Your task to perform on an android device: I want to be fit and keep my body strong and improve my health. Set up the account for me as a beginner in the Home workout app.
Image 0: 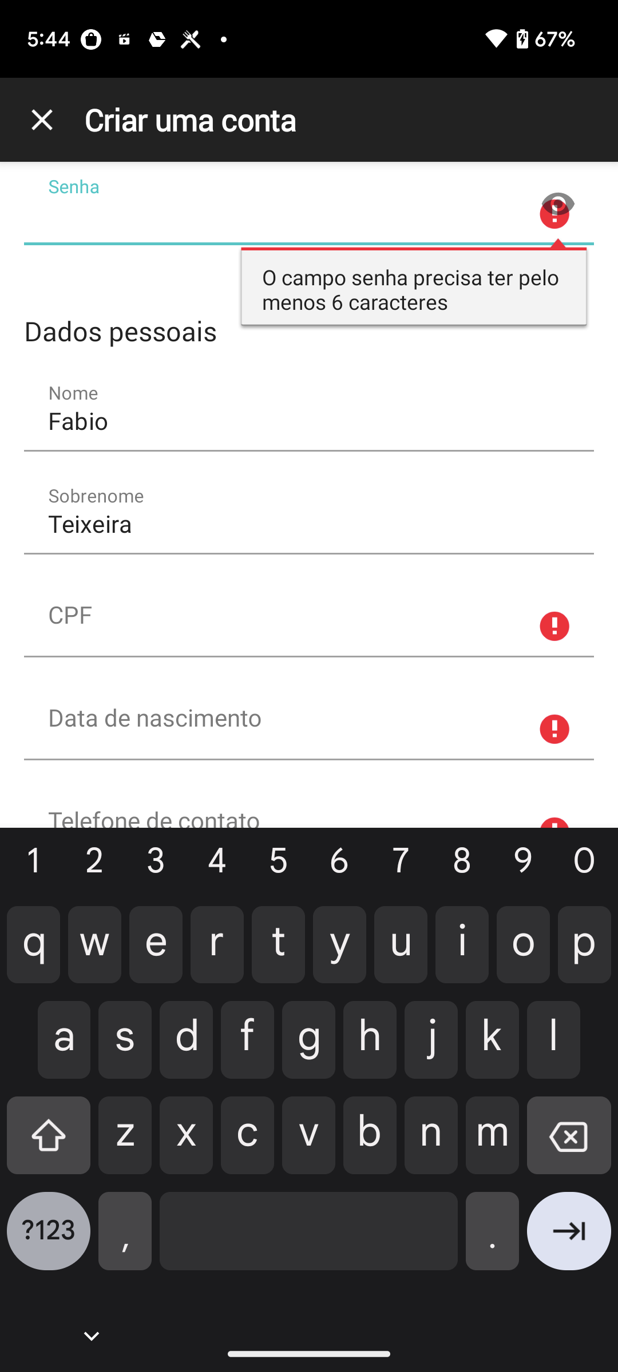
Open Home Workout App
Step 0: open app "Home Workout"
Image 1: 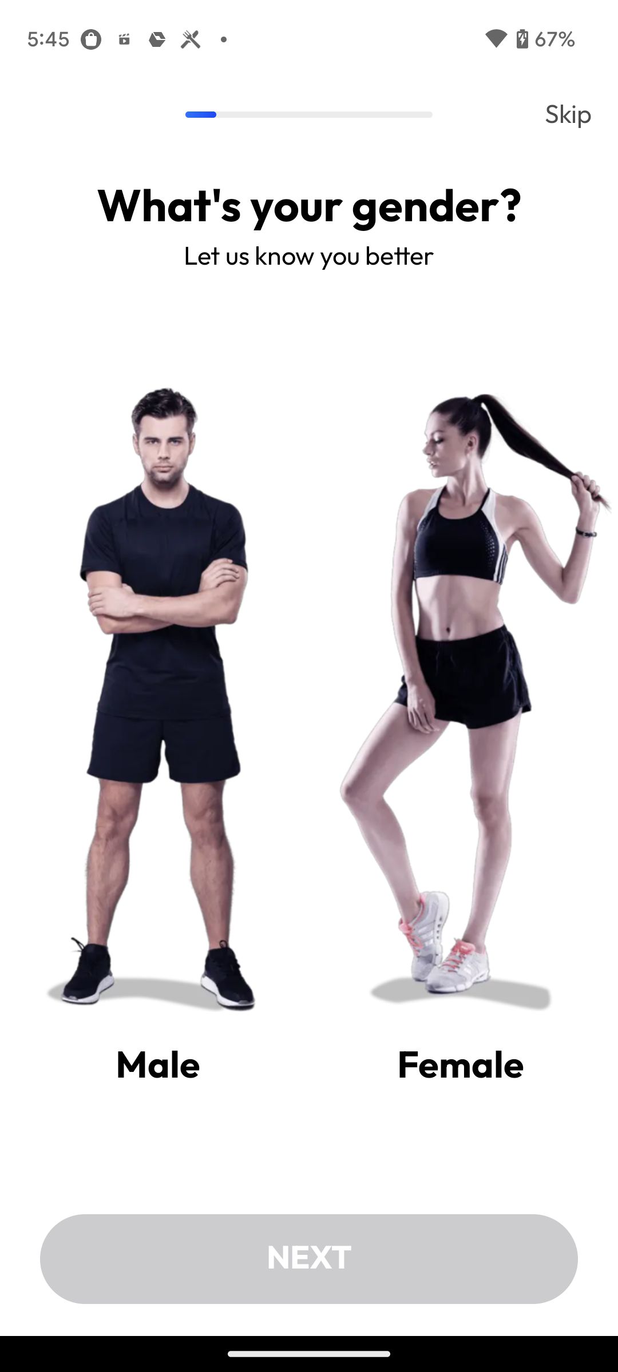
Select Gender Male
Step 1: click (179, 785)
Image 2: 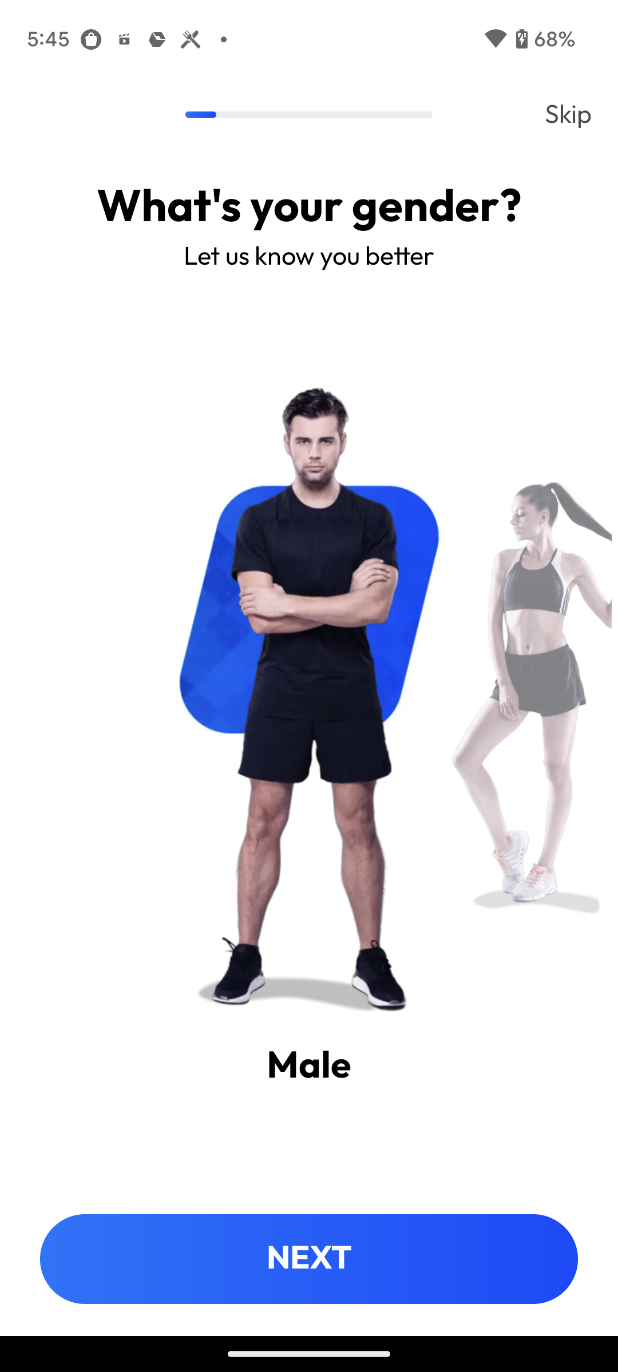
Click on the NEXT at the bottom of the screen
Step 2: click (309, 1259)
Image 4: 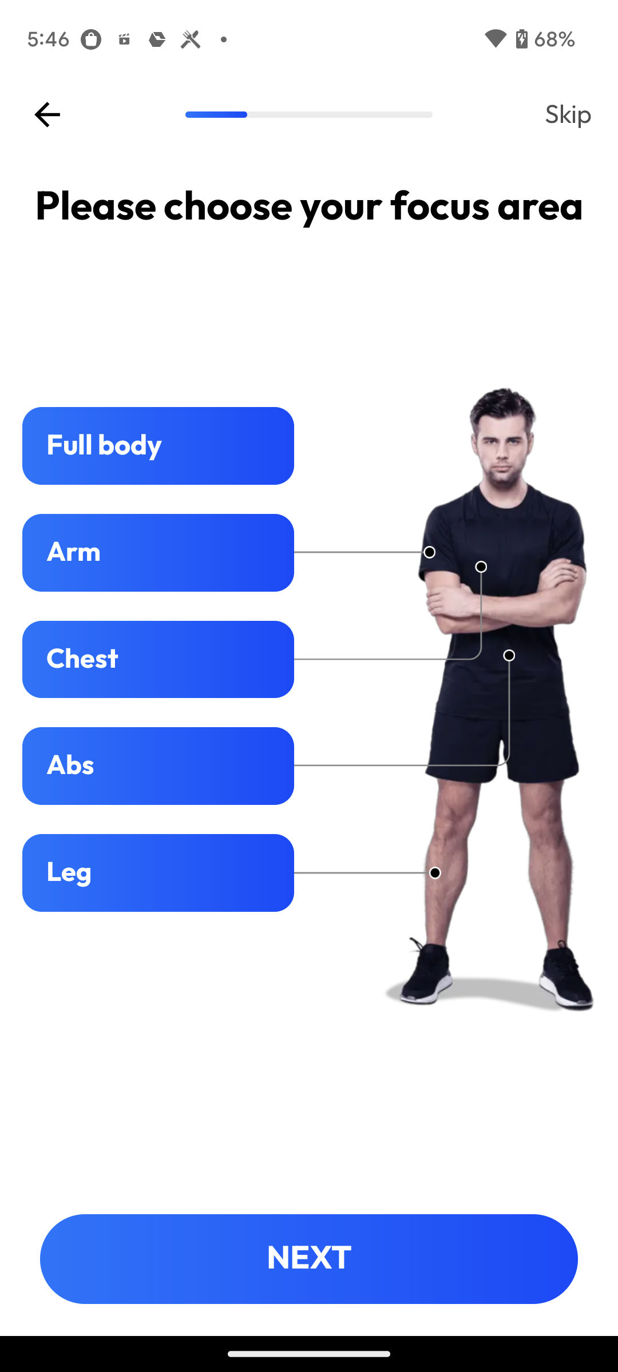
Click on the NEXT at the bottom of the screen
Step 4: click (309, 1259)
Image 5: 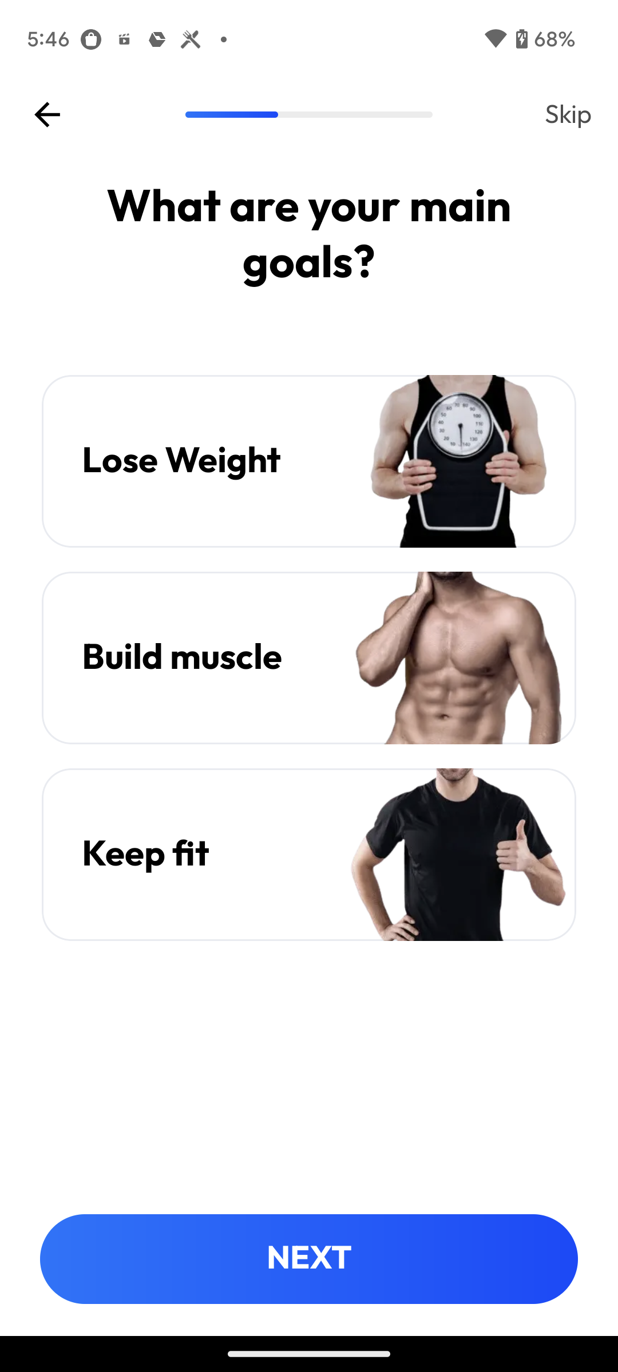
Click on Keep fit option
Step 5: click (145, 884)
Image 6: 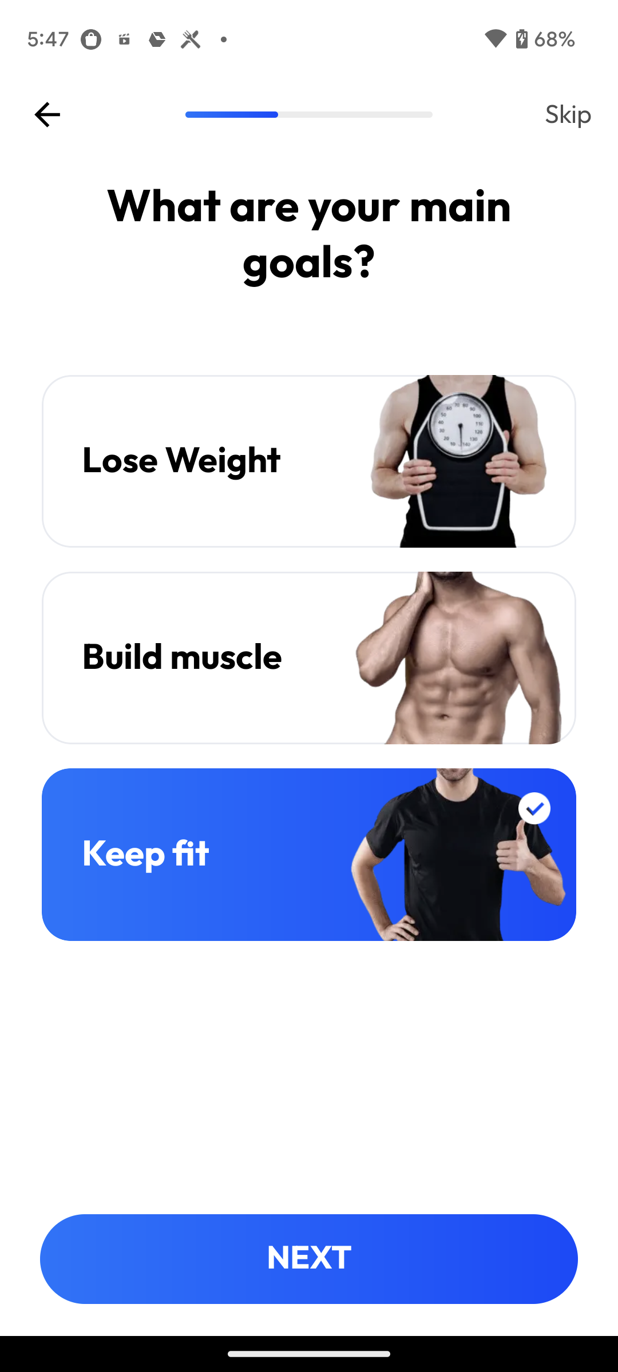
Click on the NEXT at the bottom of the screen
Step 6: click (309, 1259)
Image 7: 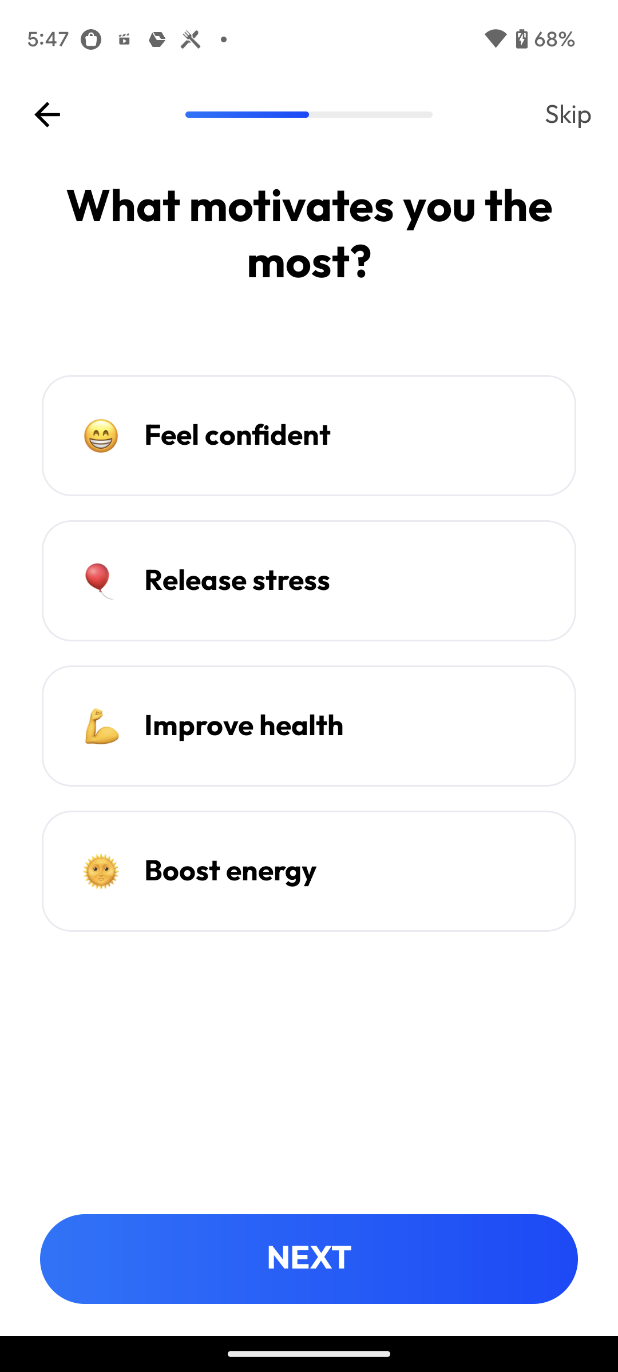
select improve health
Step 7: click (244, 726)
Image 8: 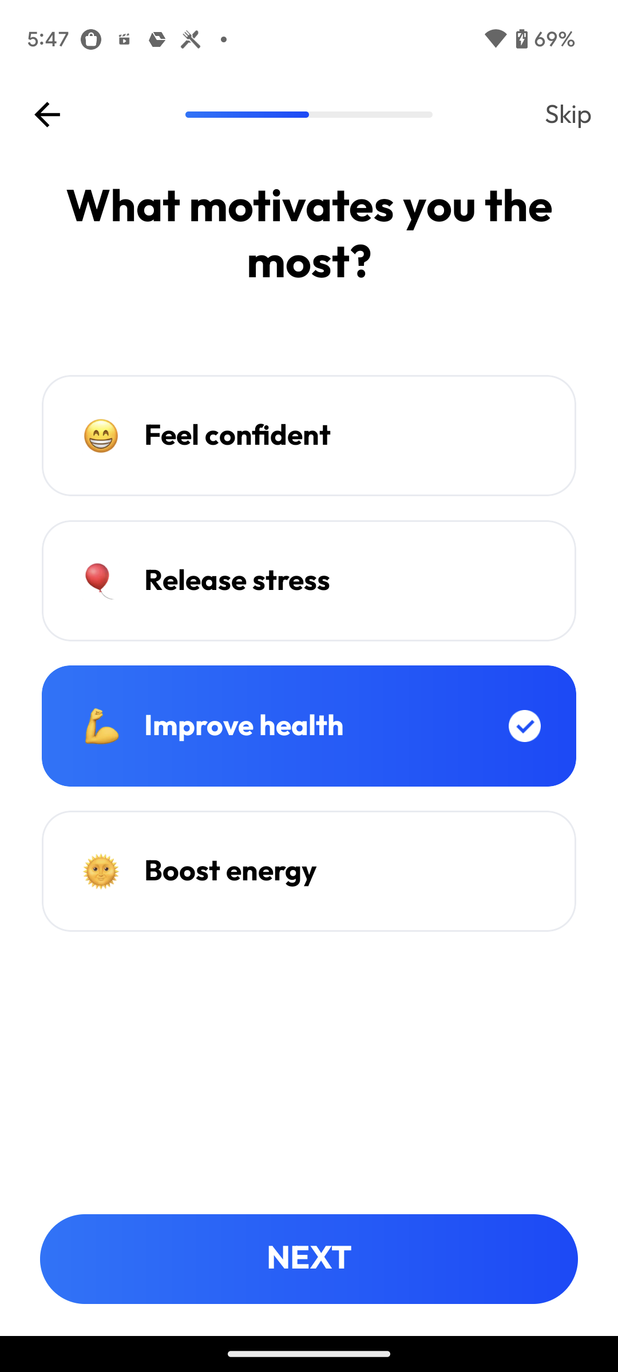
Click on the NEXT at the bottom of the screen
Step 8: click (309, 1259)
Image 9: 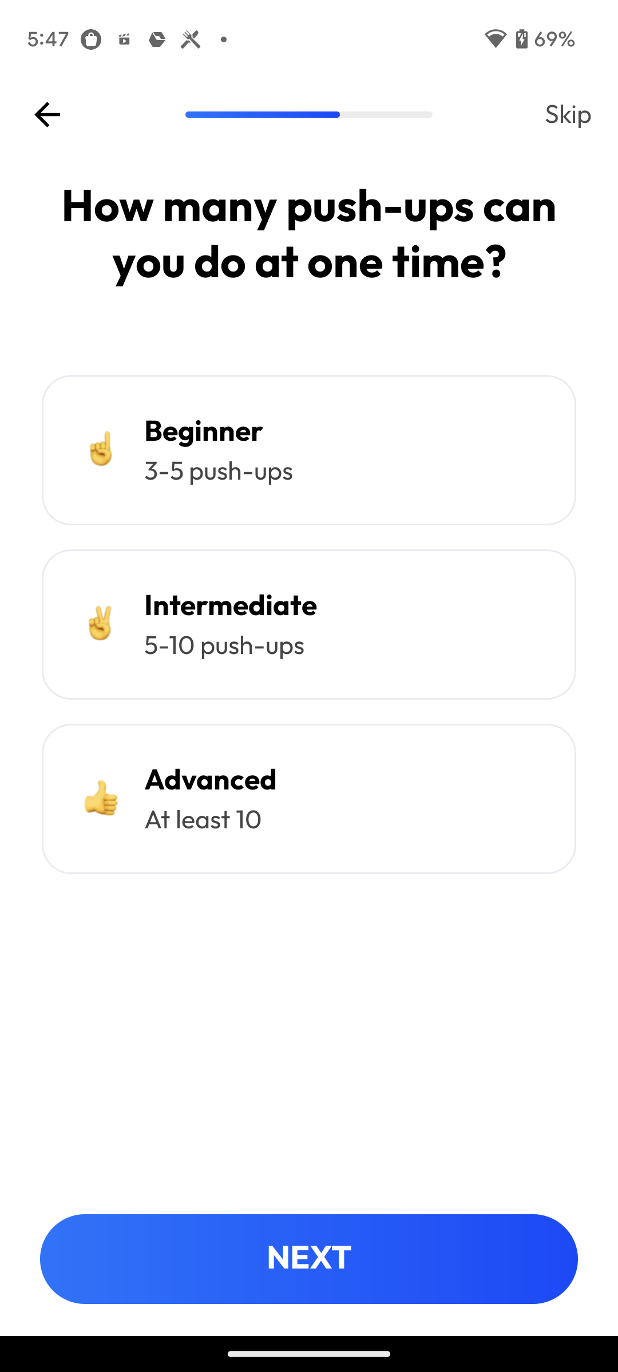
choose Beginner
Step 9: click (187, 494)
Image 10: 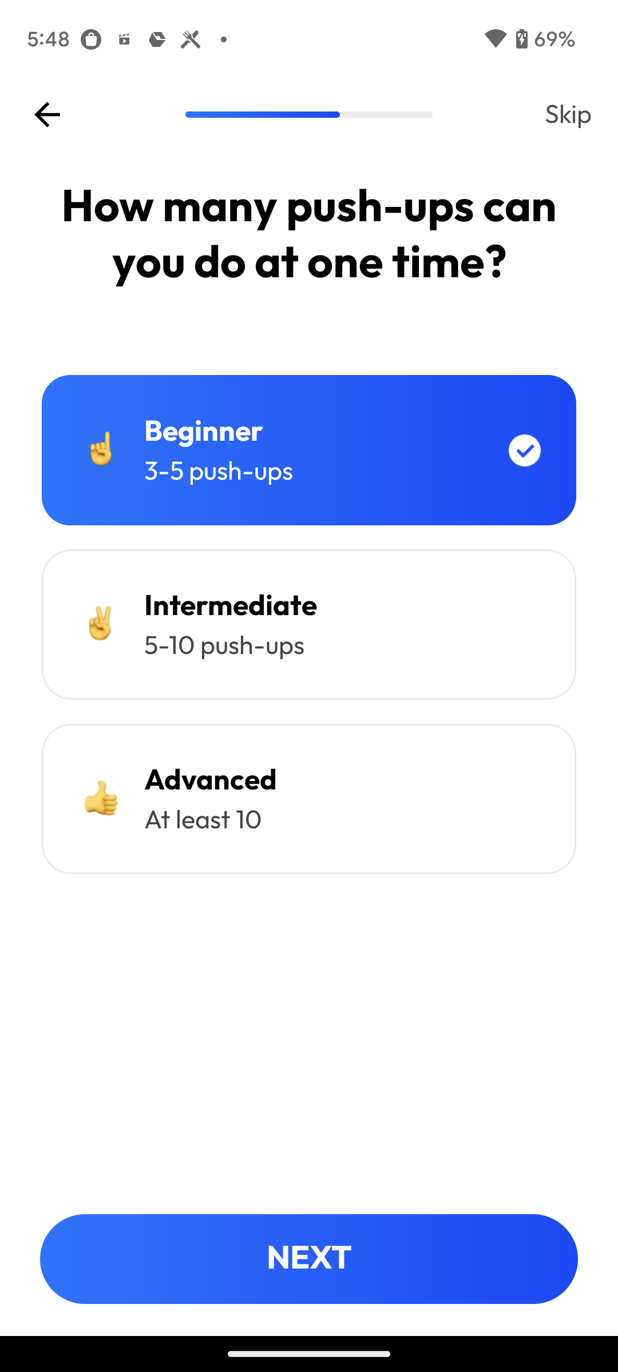
Click on the NEXT at the bottom of the screen
Step 10: click (309, 1259)
Image 11: 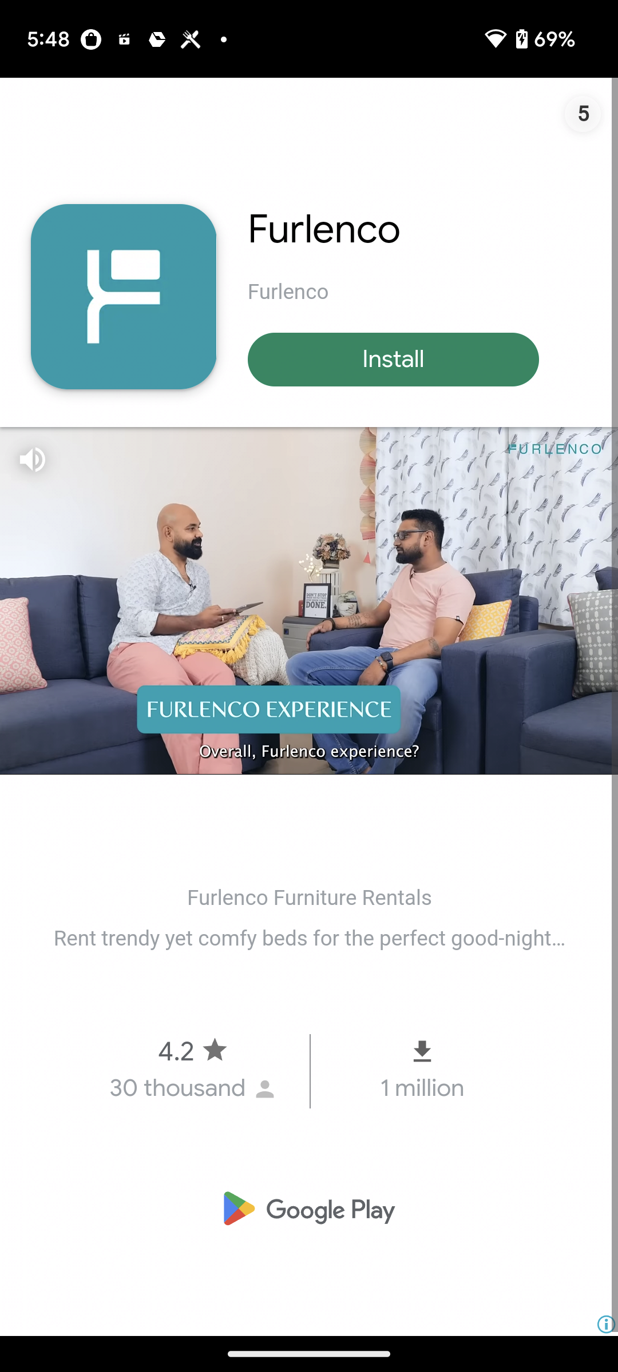
Click on the NEXT at the bottom of the screen
Step 11: wait
Image 12: 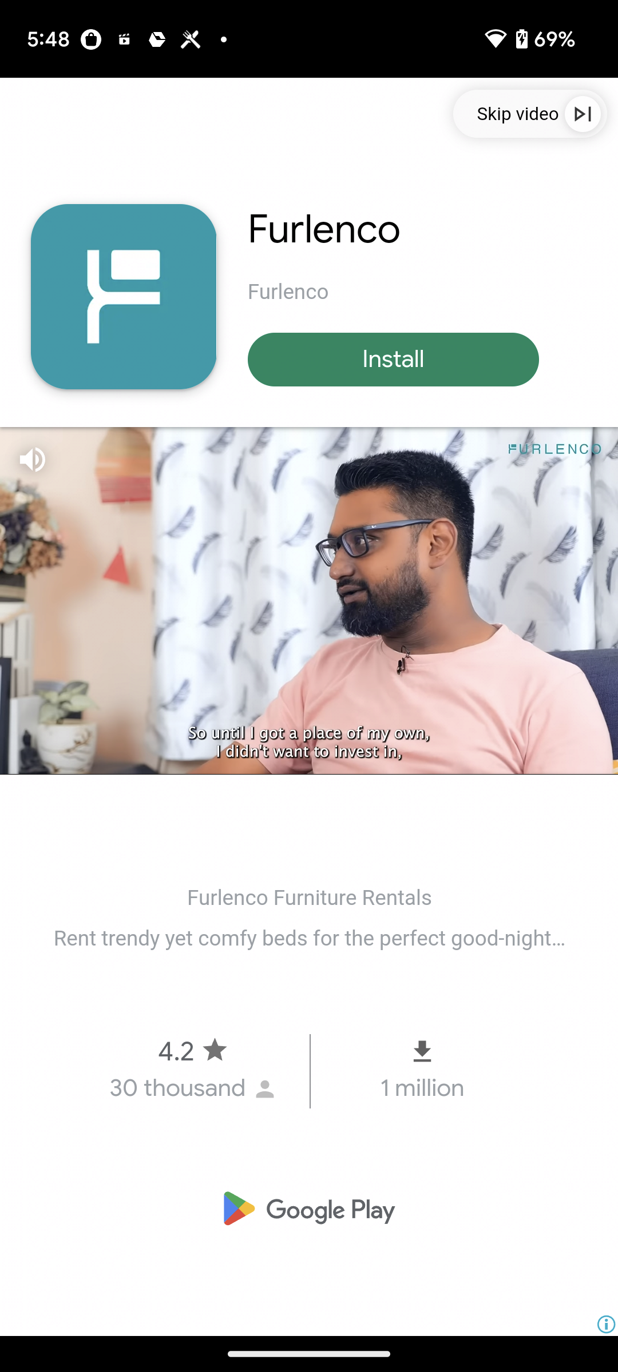
Click on skip video at the top right corner of the screen
Step 12: click (518, 113)
Image 13: 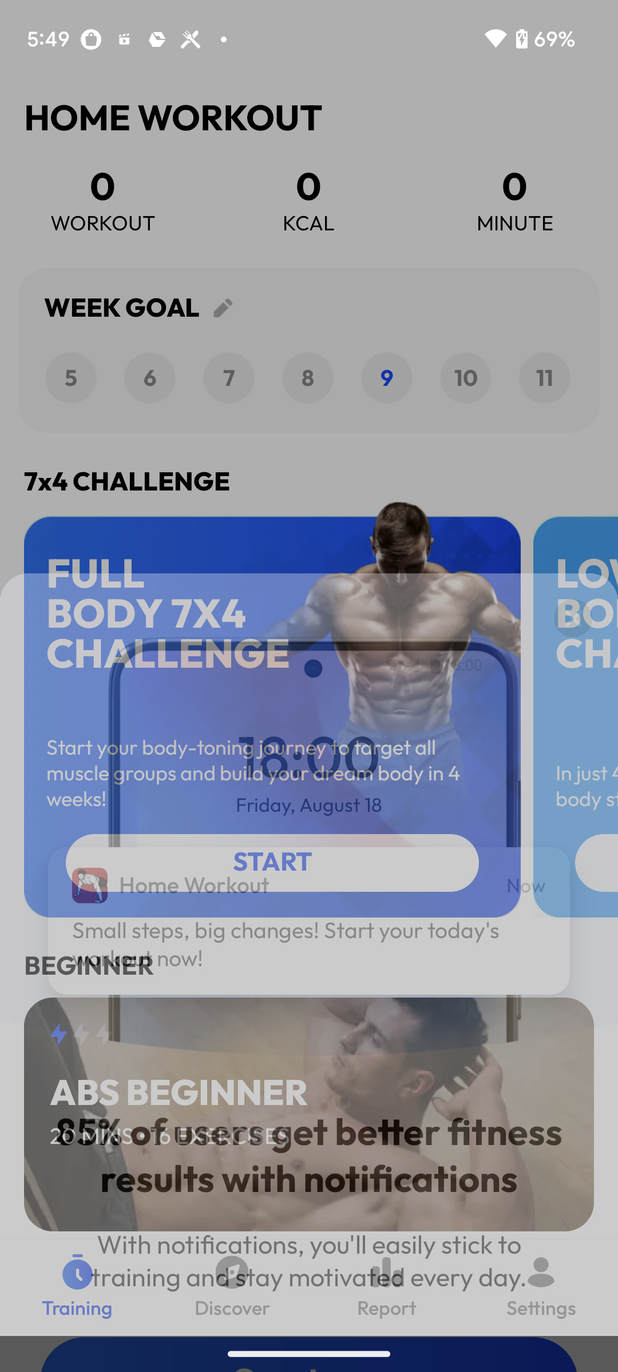
Click on skip video at the top right corner of the screen
Step 13: wait